Your task to perform on an android device: Open Google Docs and save the Untitled document as Word (.docx) with the name Random.
Image 0: 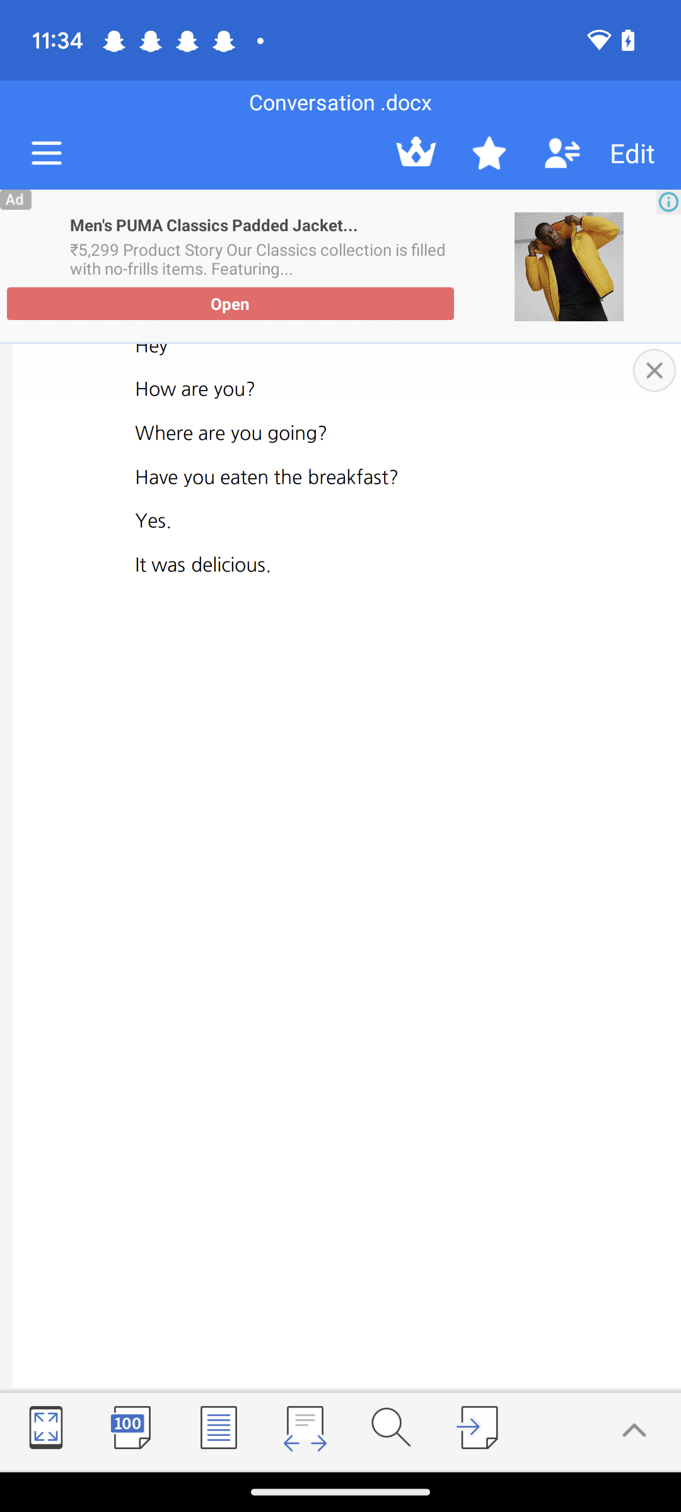
Open Google Docs app
Step 0: open app "Docs"
Image 1: 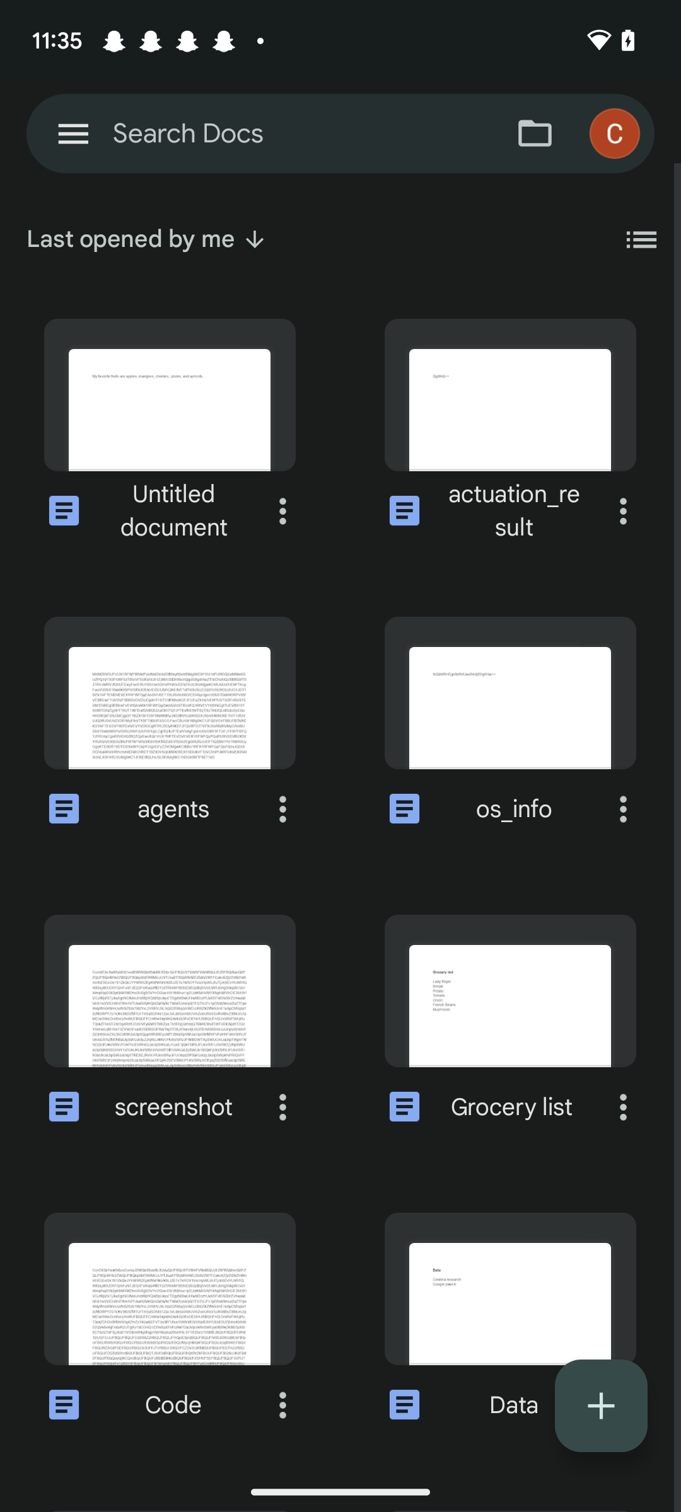
Open the Untitled document 
Step 1: click (169, 427)
Image 2: 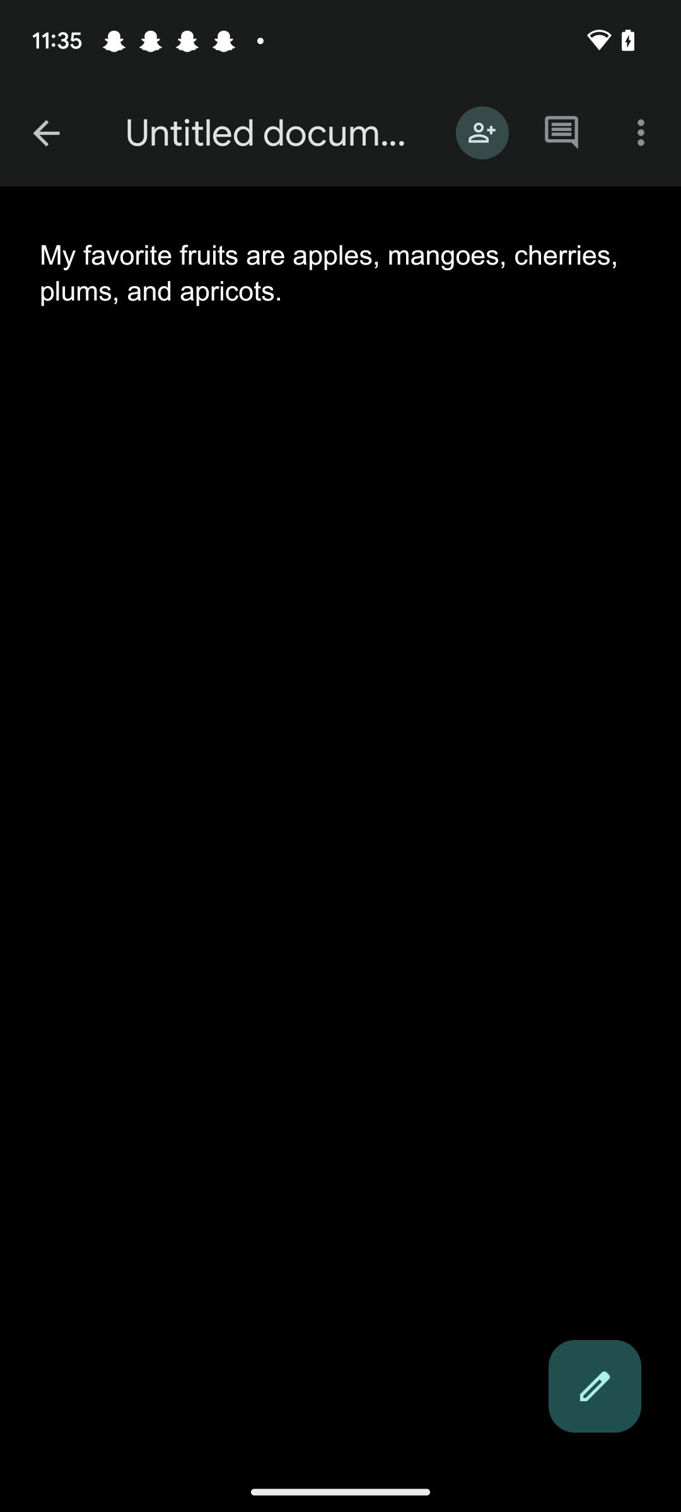
Click on the Untitled document at the top of the screen
Step 2: click (267, 133)
Image 3: 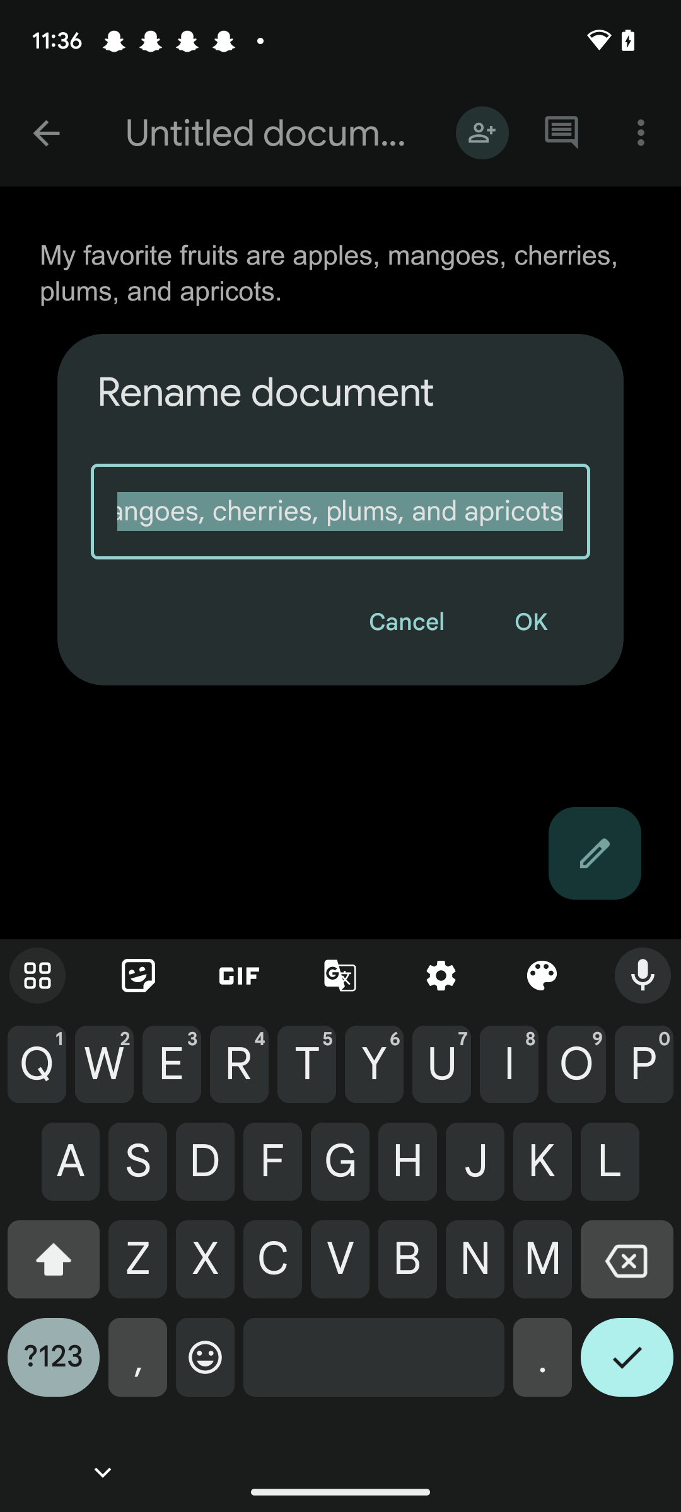
Click on the cross icon on the keyboard
Step 3: click (627, 1269)
Image 4: 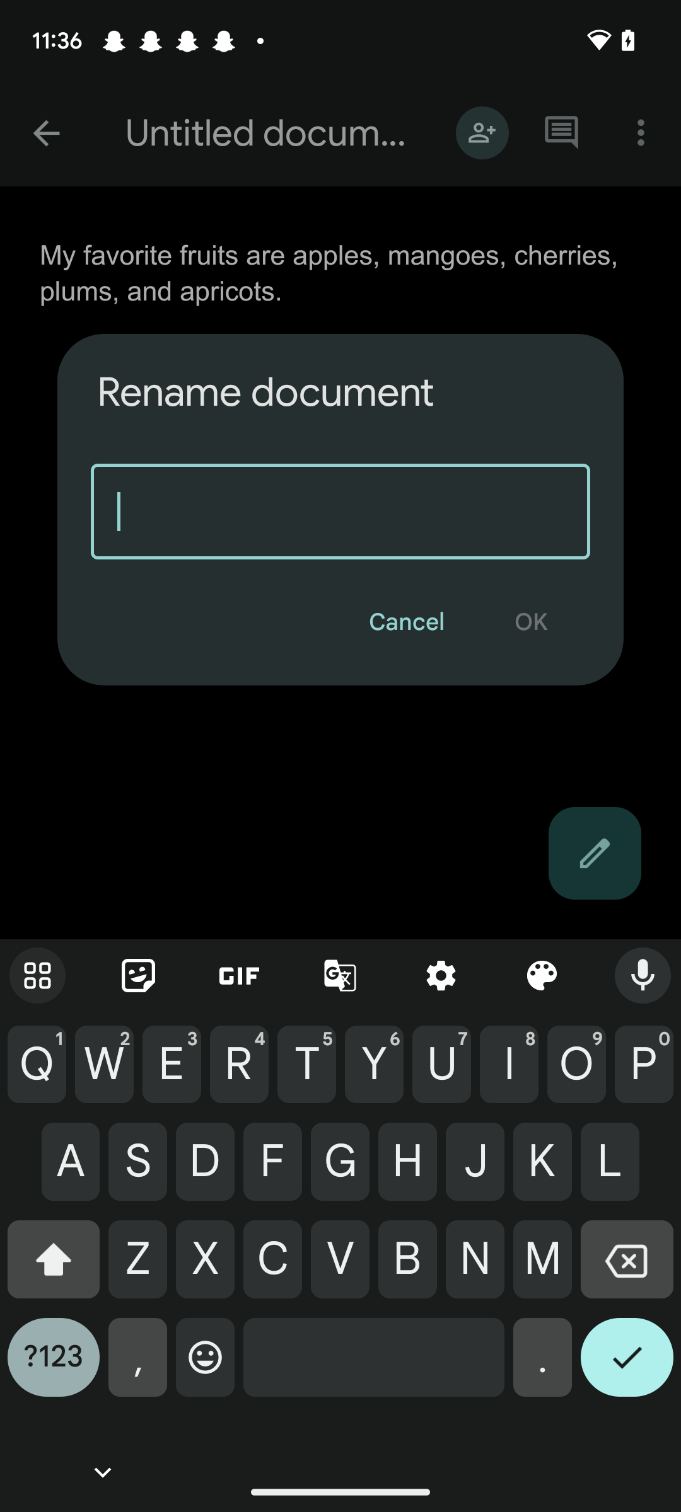
Enter the document name as Random
Step 4: type "Random"
Image 5: 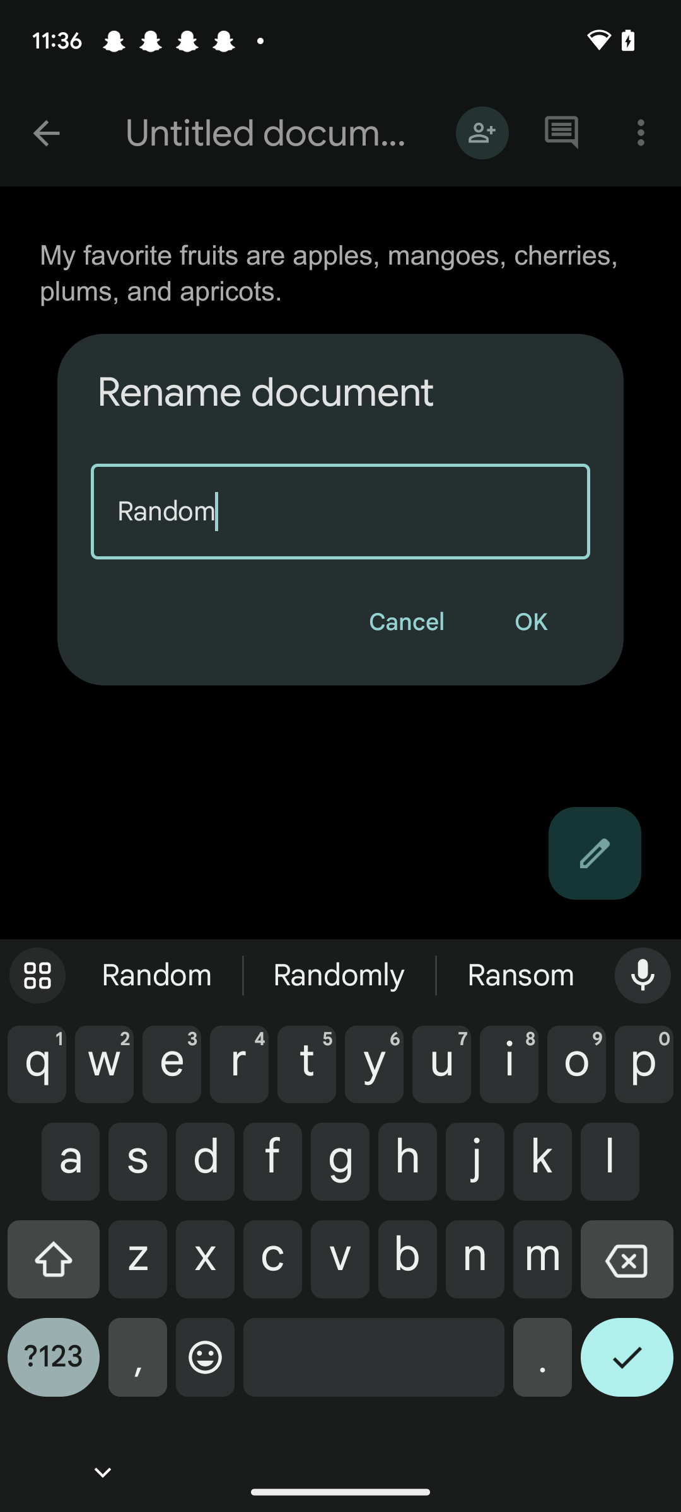
Click on the OK button
Step 5: click (530, 622)
Image 6: 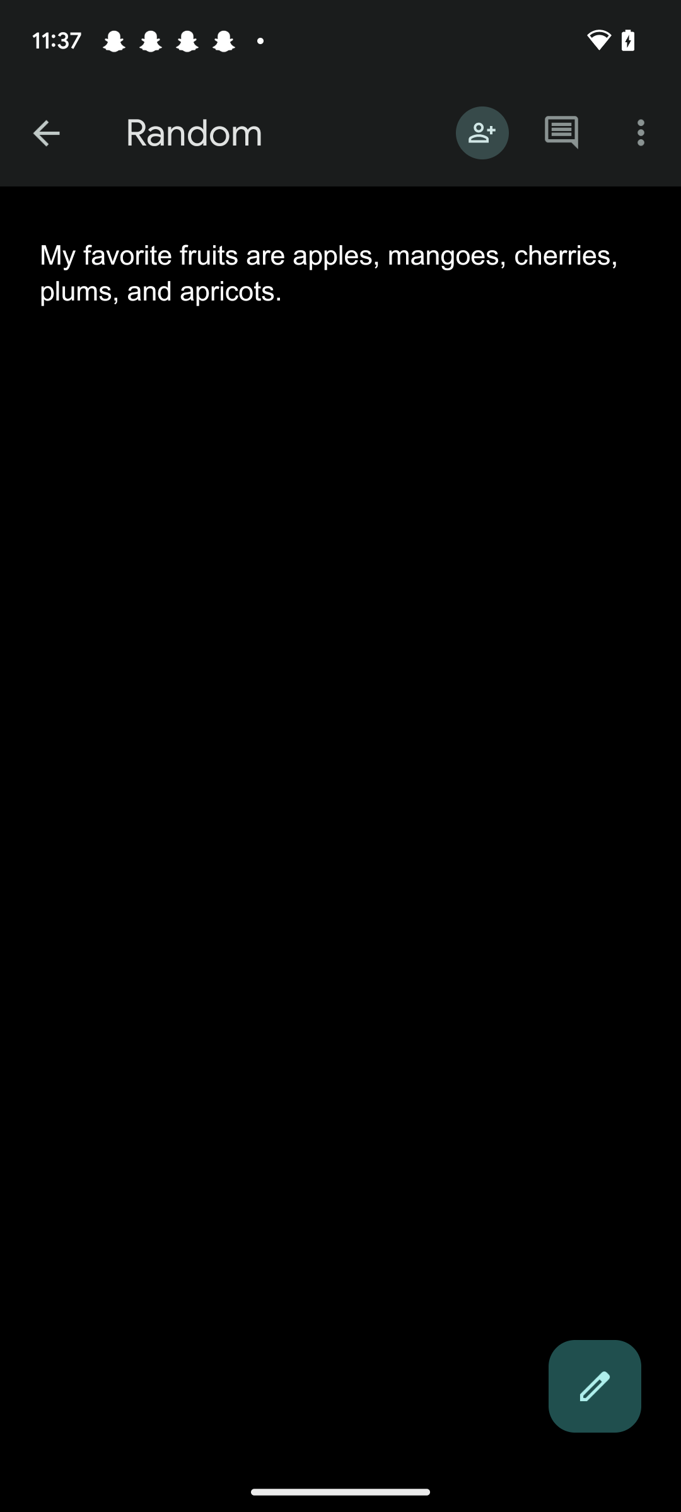
Click on the three dots at the top right corner of the screen
Step 6: click (641, 133)
Image 7: 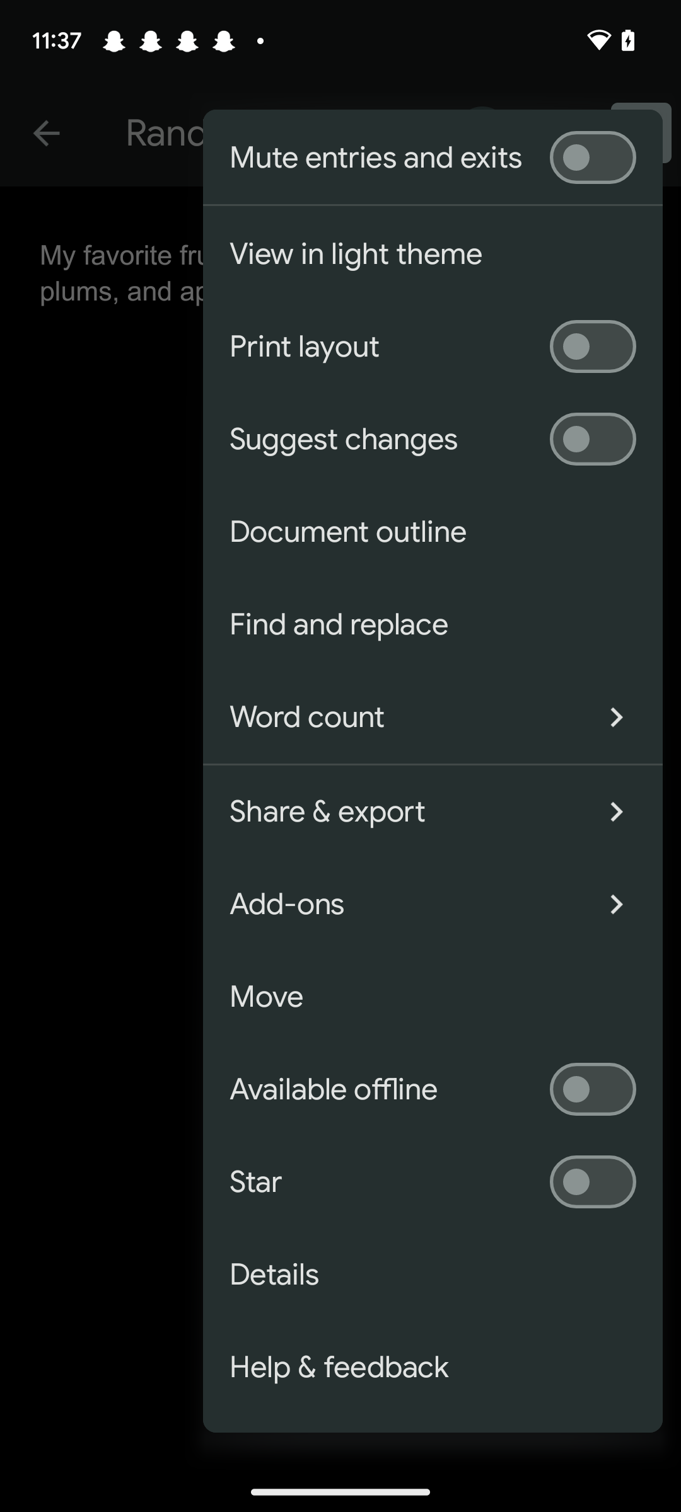
Click on the share & export option
Step 7: click (399, 811)
Image 8: 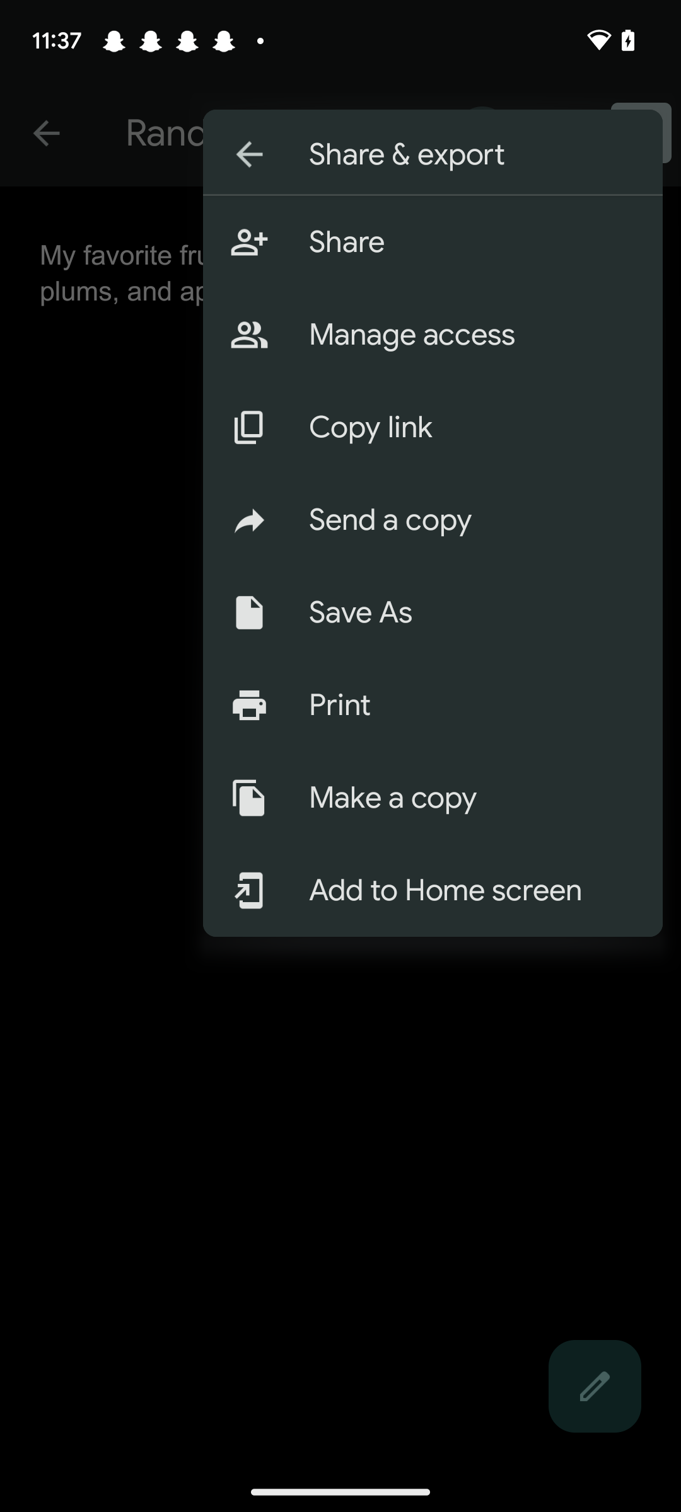
Click on the save as option
Step 8: click (472, 612)
Image 9: 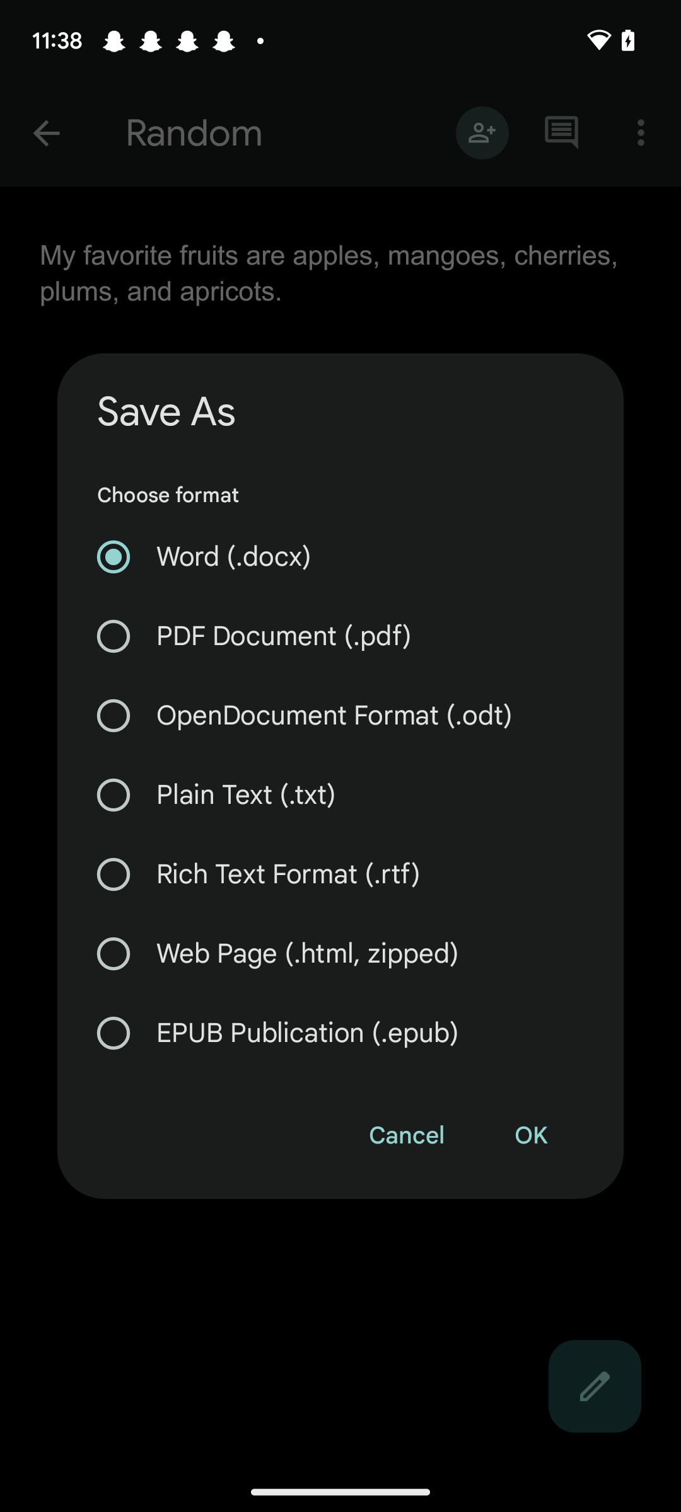
Click on the OK button
Step 9: click (530, 1135)
Image 10: 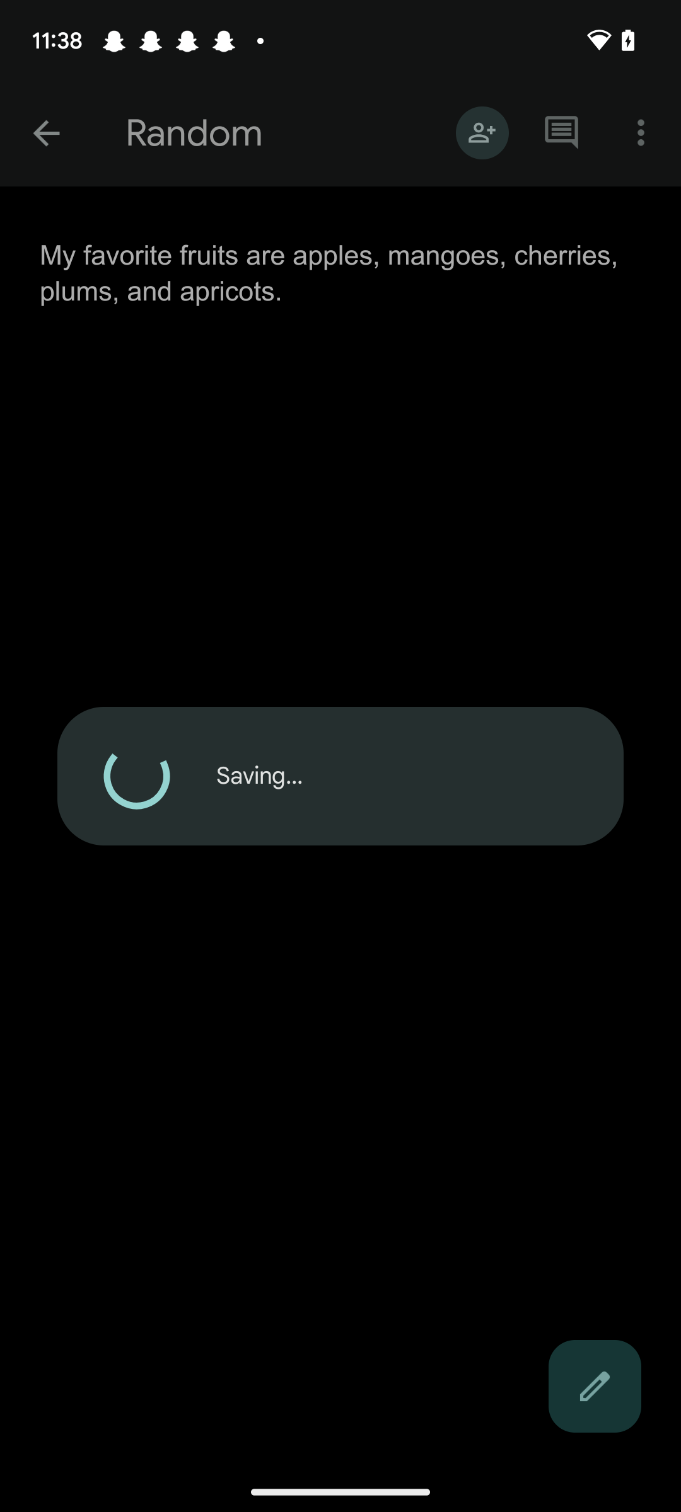
Click on the OK button
Step 10: wait